Your task to perform on an android device: I want to gift my father hiking poles for his next hiking trip. Search for hiking poles on the Decathlon app.
Image 0: 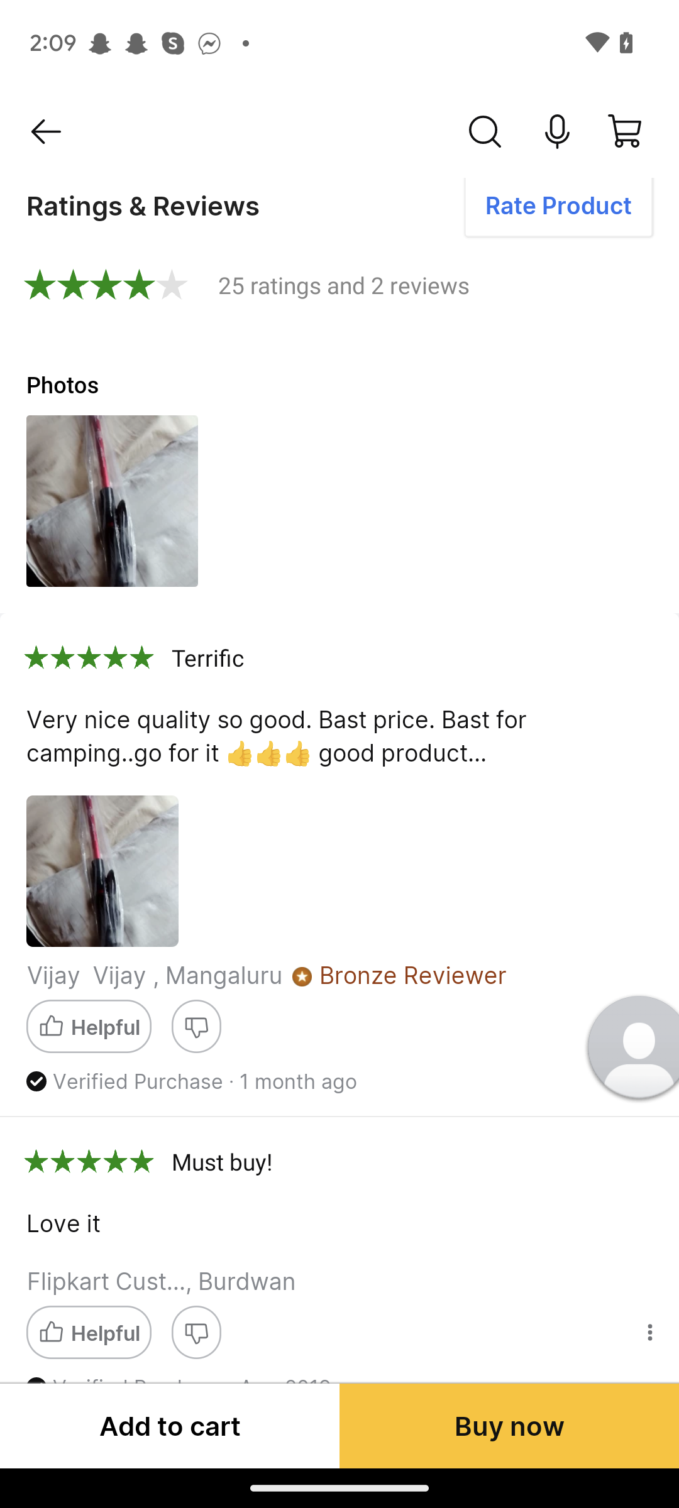
Open the Decathlon app.
Step 0: open app "Decathlon"
Image 1: 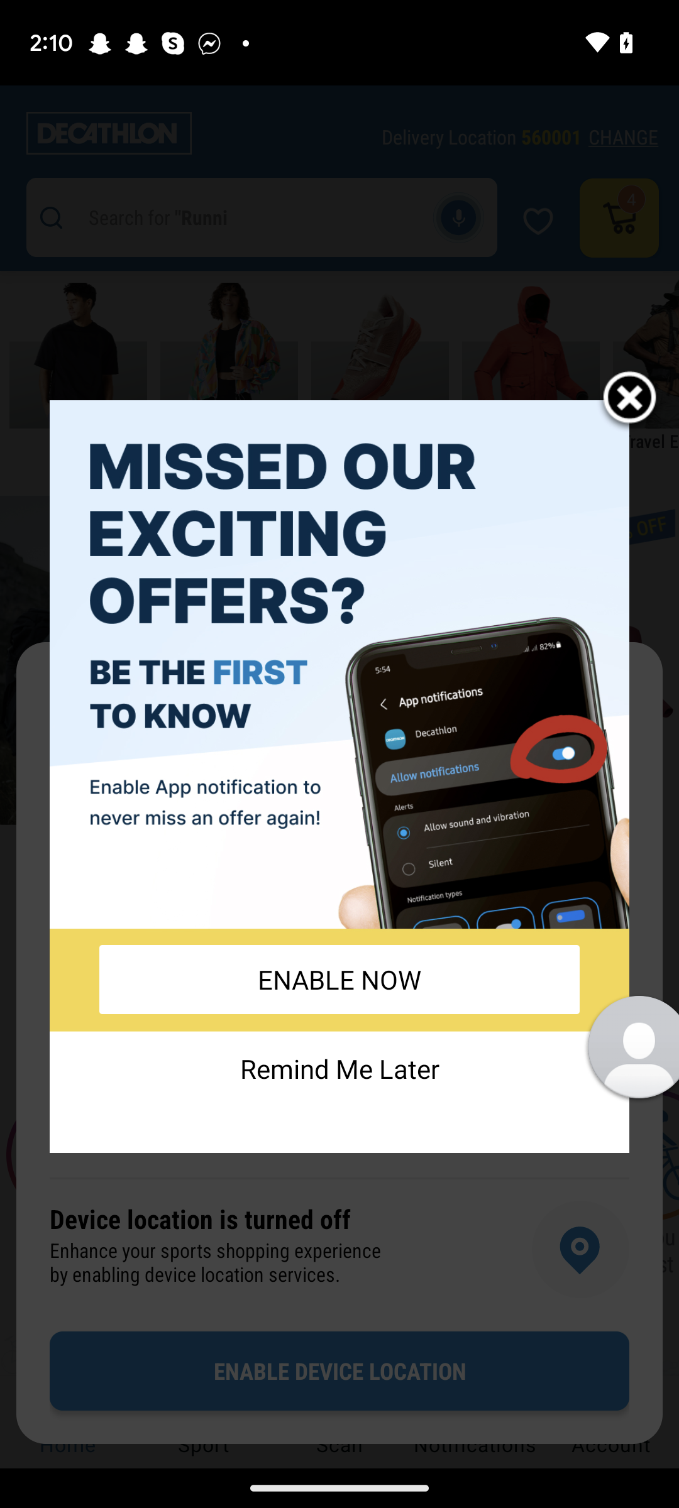
Open the Decathlon app.
Step 1: wait
Image 2: 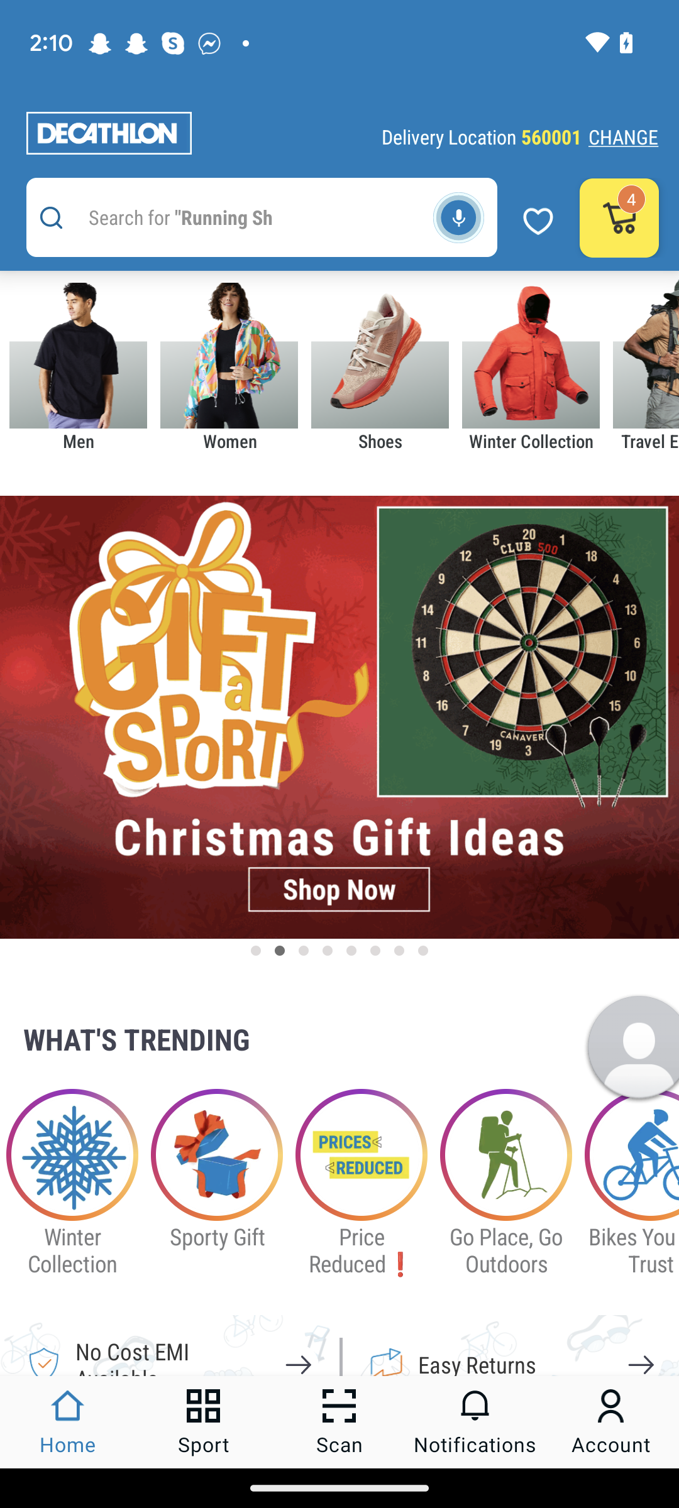
Click on the search bar at the top of the screen.
Step 2: click (236, 217)
Image 3: 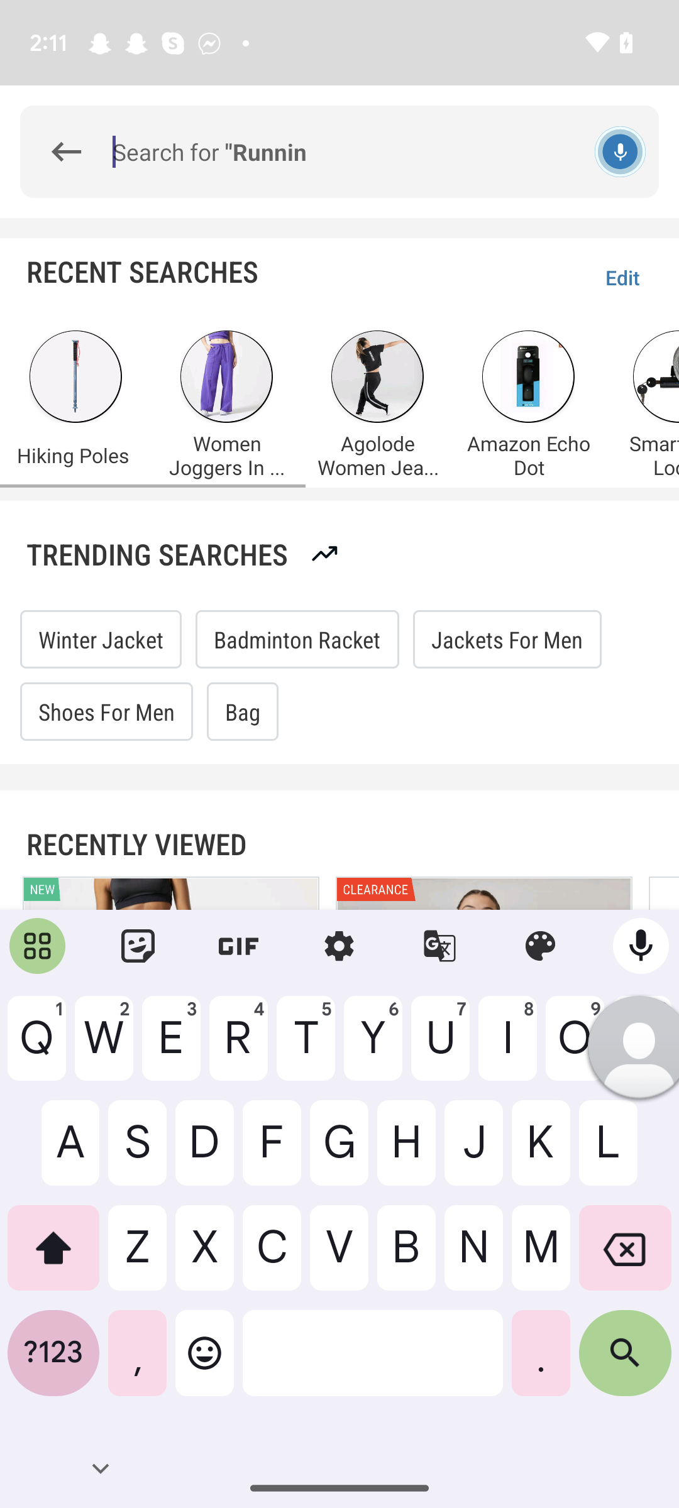
Type in hiking poles.
Step 3: type "hiking poles"
Image 4: 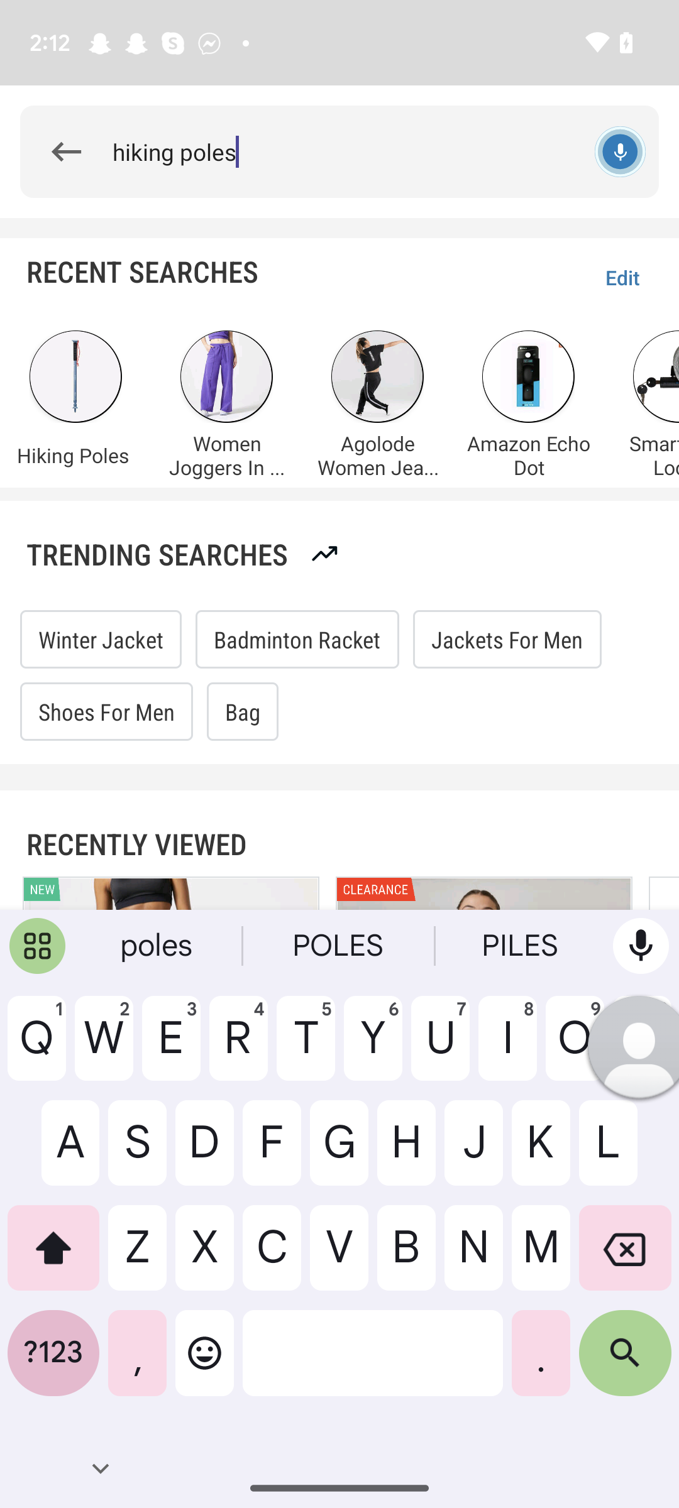
Click on the search button at the bottom right of the keyboard.
Step 4: click (625, 1363)